Your task to perform on an android device: Go to the only office documents app  and open the ONLYOFFICE sample presentation.pptx  documents
Image 0: 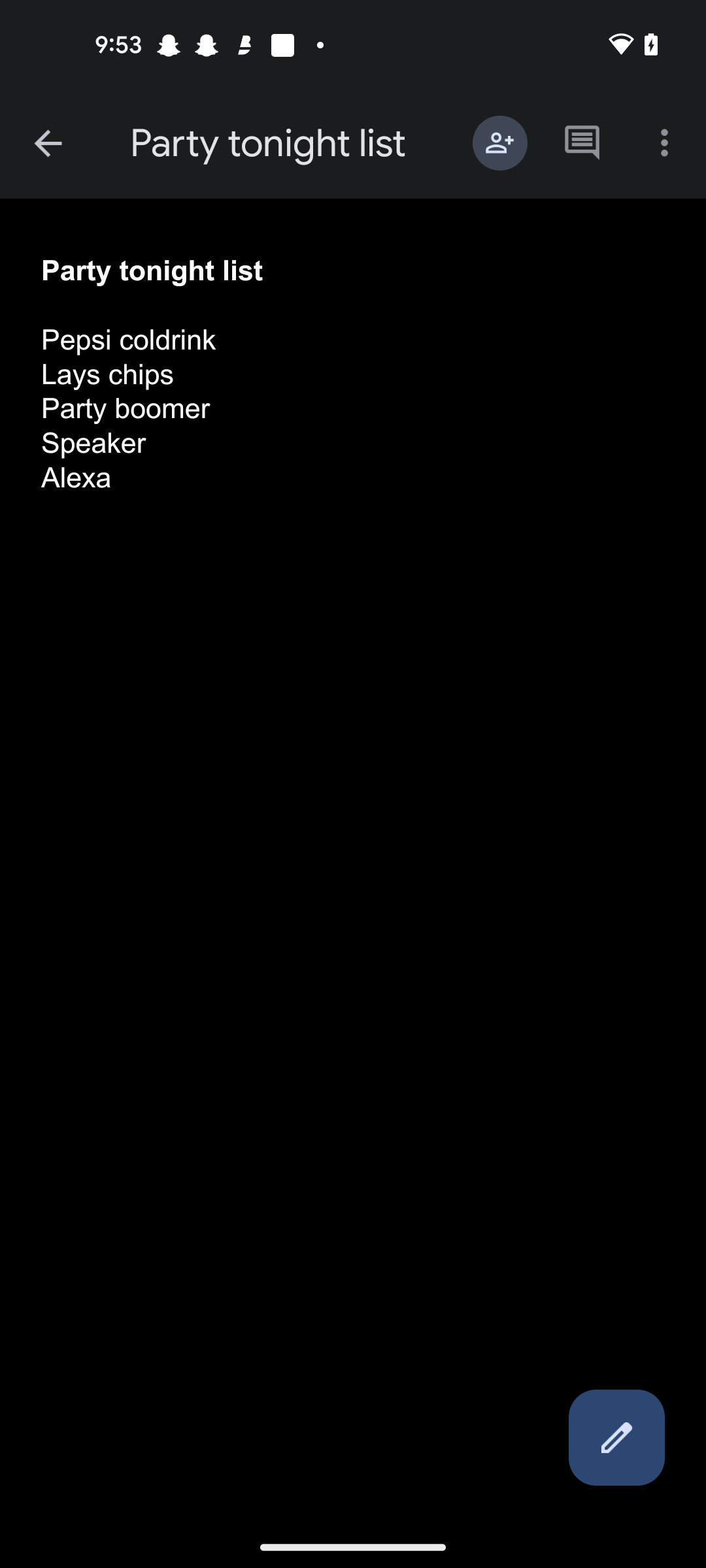
open the only office documents app
Step 0: open app "ONLYOFFICE Documents"
Image 1: 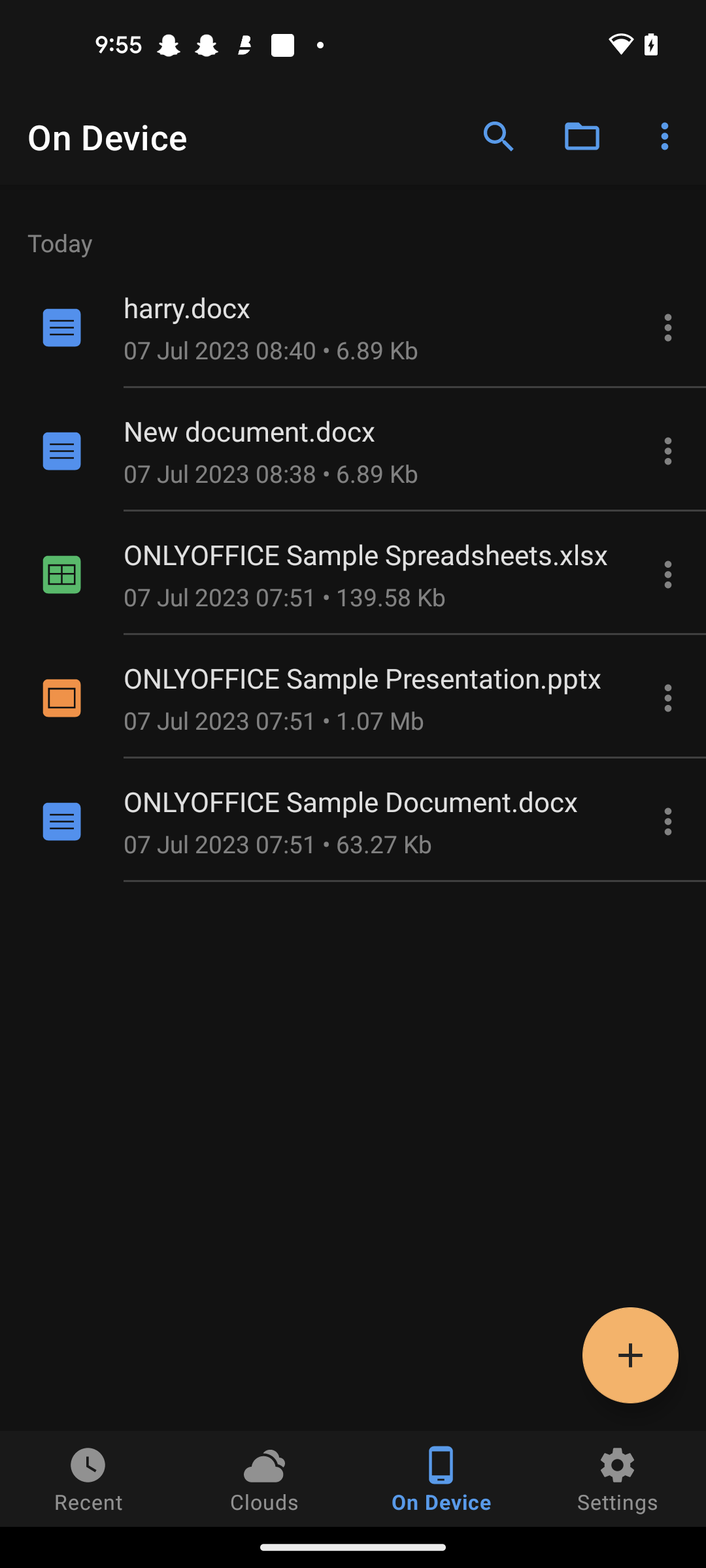
Click on the ONLYOFFICE sample presentation.pptx documents
Step 1: click (353, 698)
Image 2: 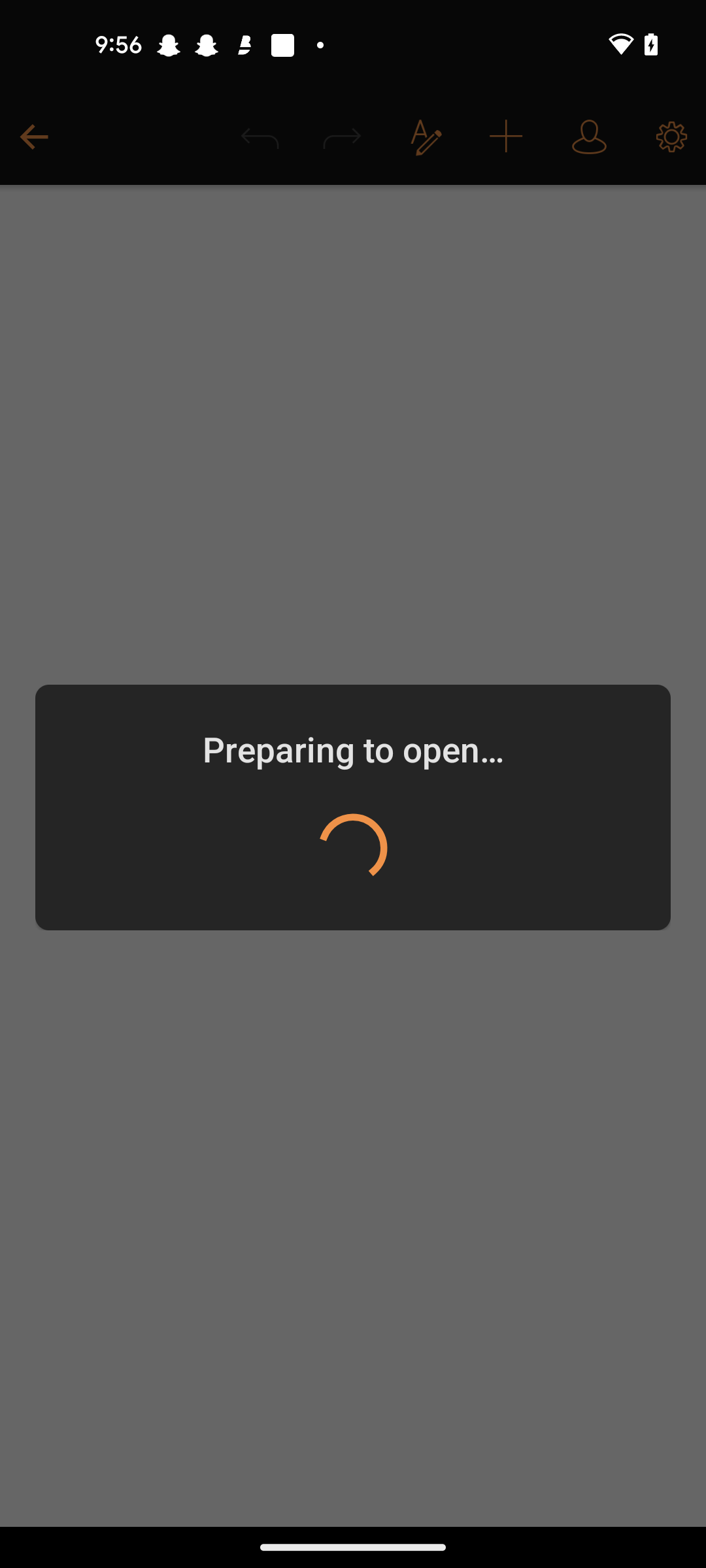
Click on the ONLYOFFICE sample presentation.pptx documents
Step 2: wait